Your task to perform on an android device: I want to create a new folder named History in the Drive app to manage my files which releated to history, so create a History folder in the Drive app.
Image 0: 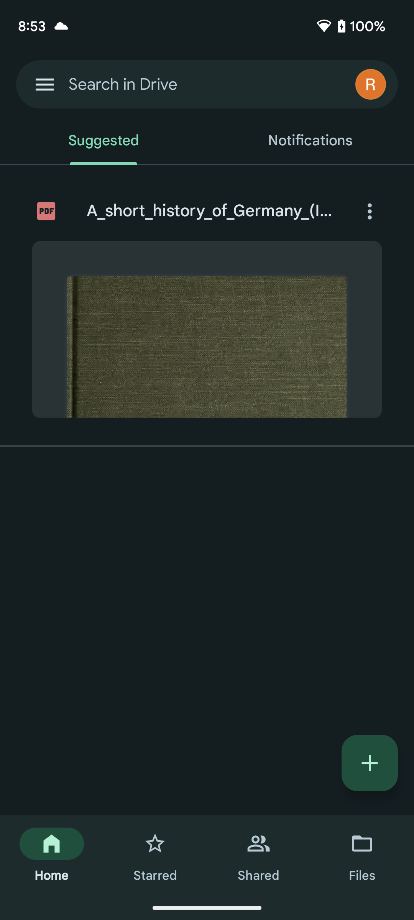
Click on the plus icon at the bottom right corner of the screen to view the Folder option
Step 0: click (370, 763)
Image 1: 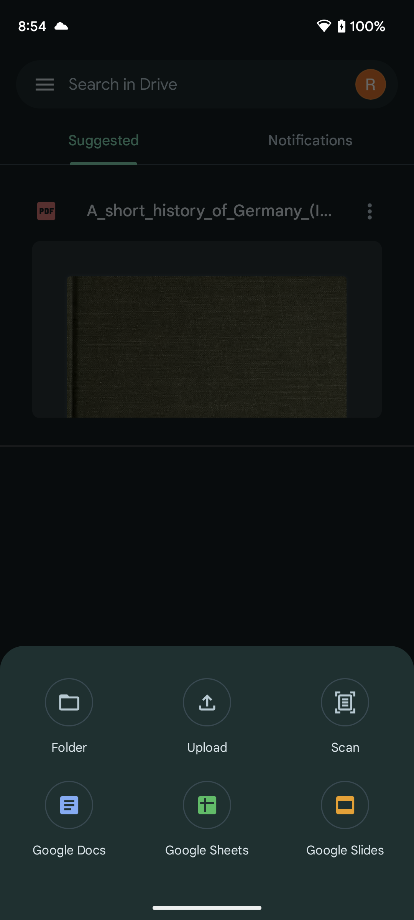
Click on the Folder option to create a new folder.
Step 1: click (69, 717)
Image 2: 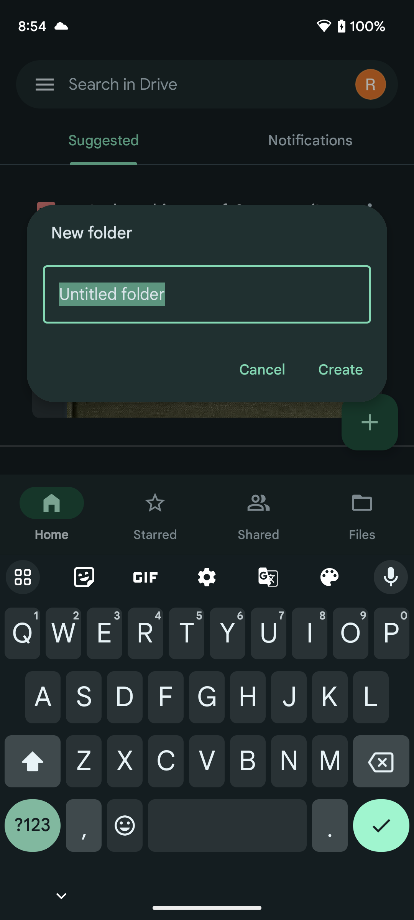
Type History in the text bar to set the folder name.
Step 2: type "History"
Image 3: 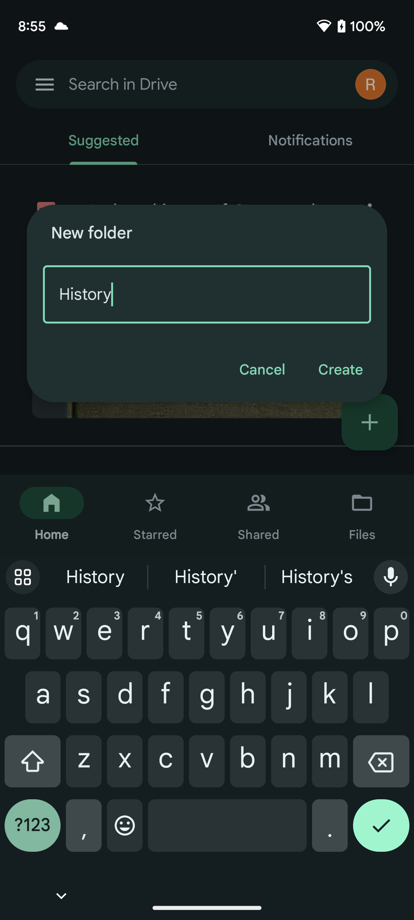
Click on the Create button to create a history folder.
Step 3: click (340, 370)